Your task to perform on an android device: In the Atom app, I would like to set a timer for 7 AM for mindfulness so that I can develop the habit of daily session.
Image 0: 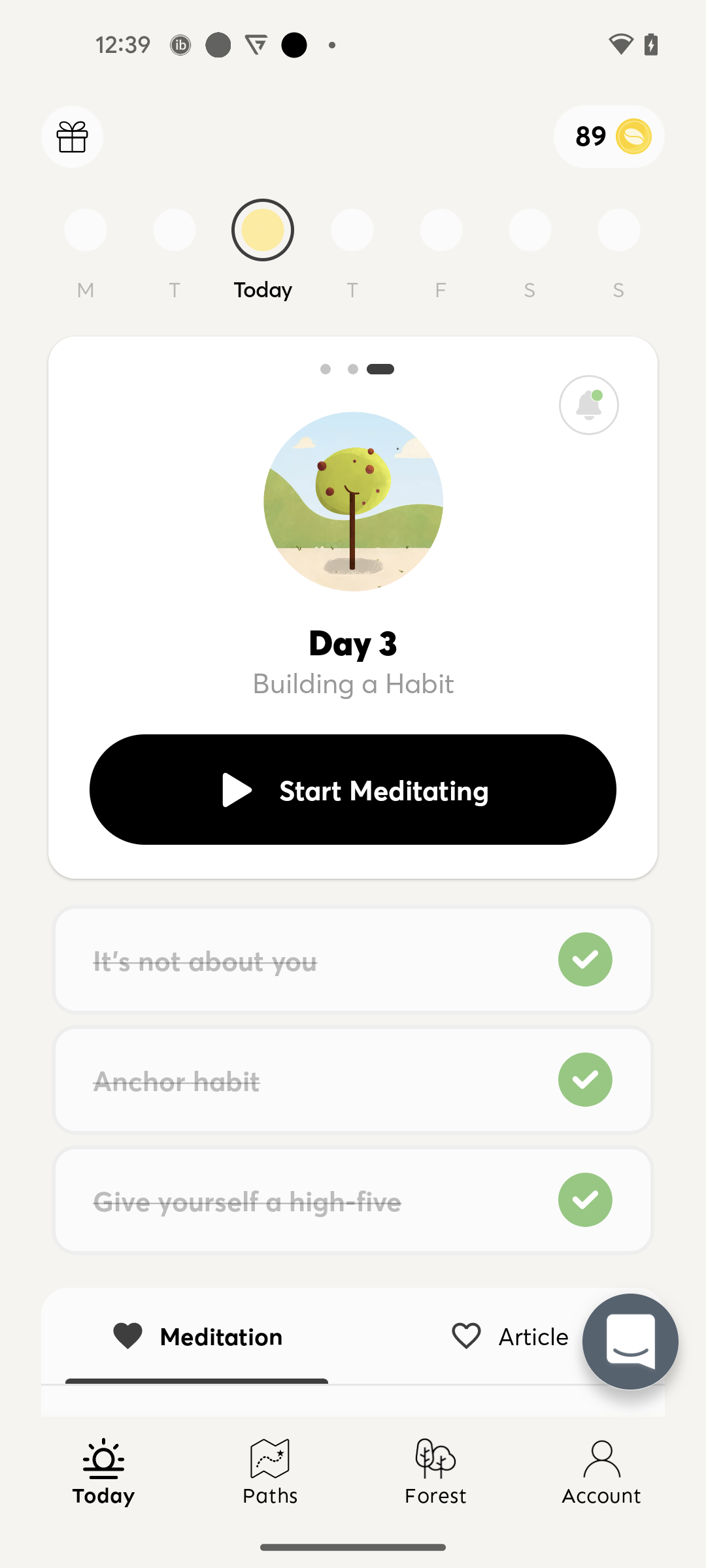
Go to the Account tab
Step 0: click (602, 1472)
Image 1: 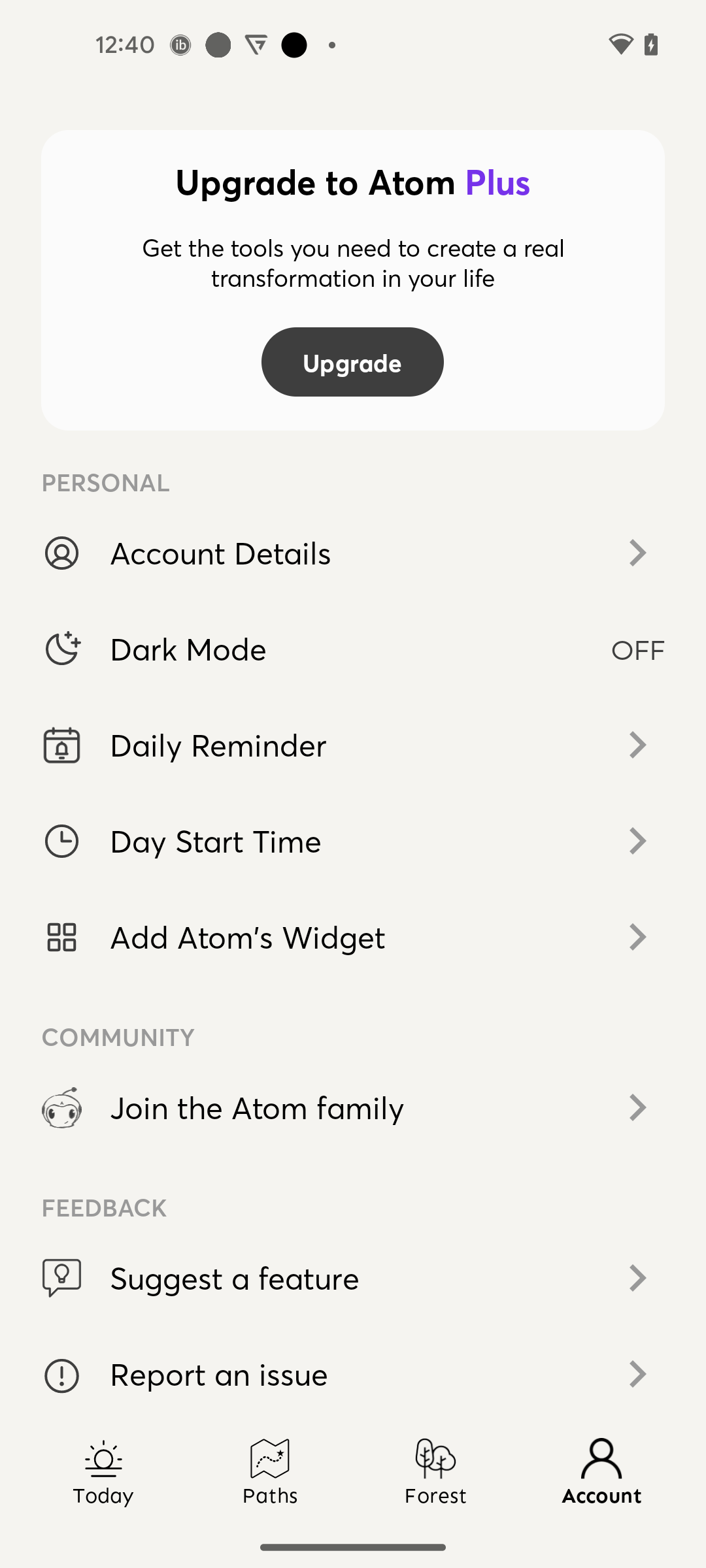
Click on the Day Start Time option
Step 1: click (629, 843)
Image 2: 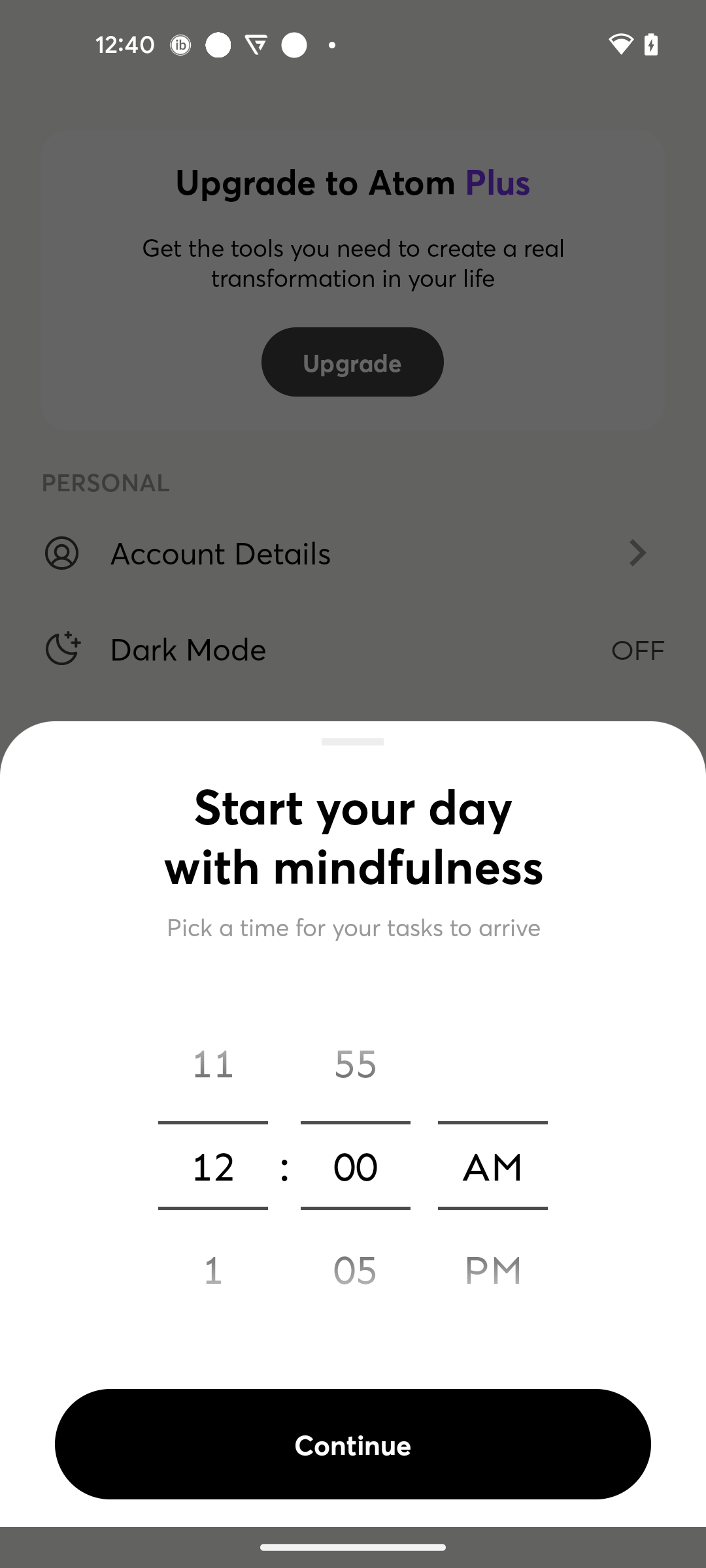
Set hours to 7
Step 2: scroll down
Image 3: 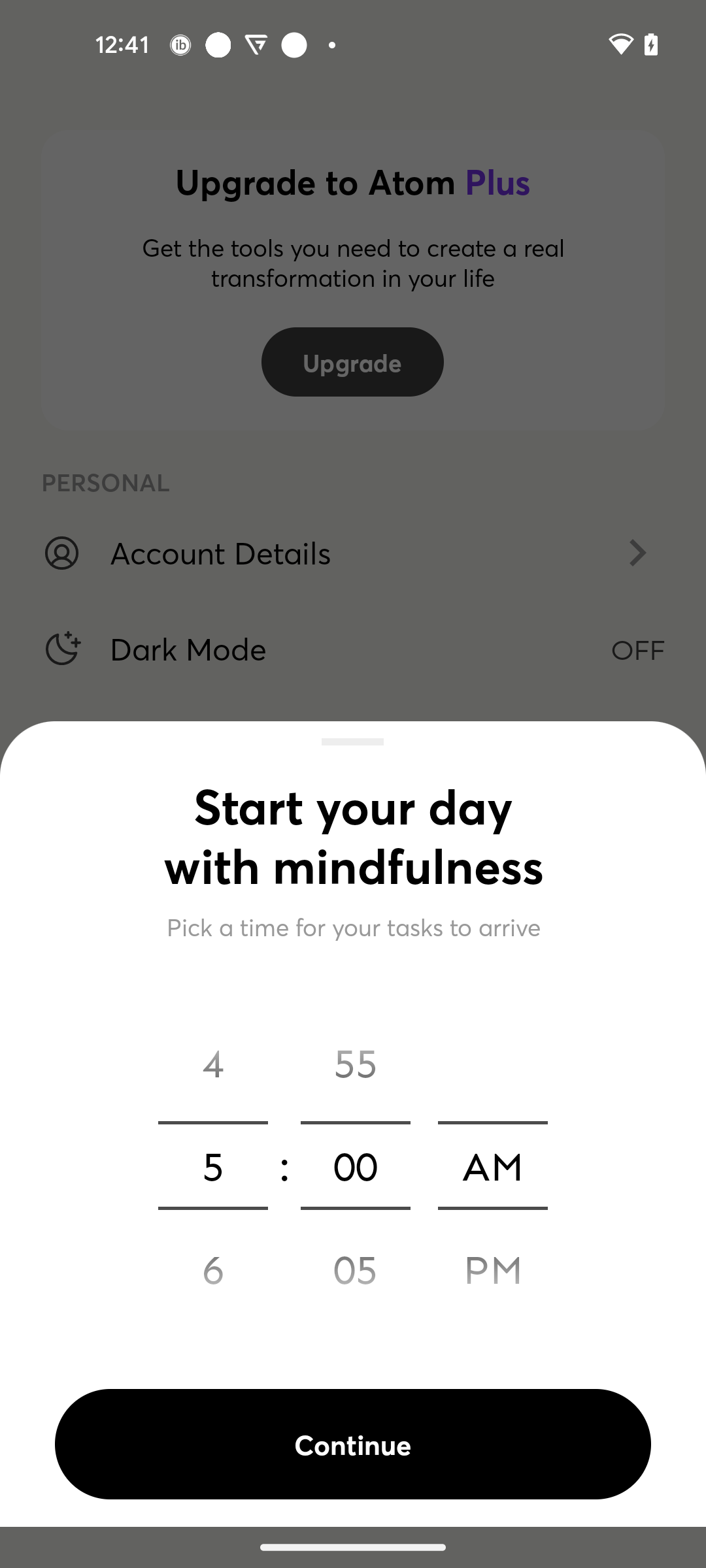
Set hours to 7
Step 3: scroll down
Image 4: 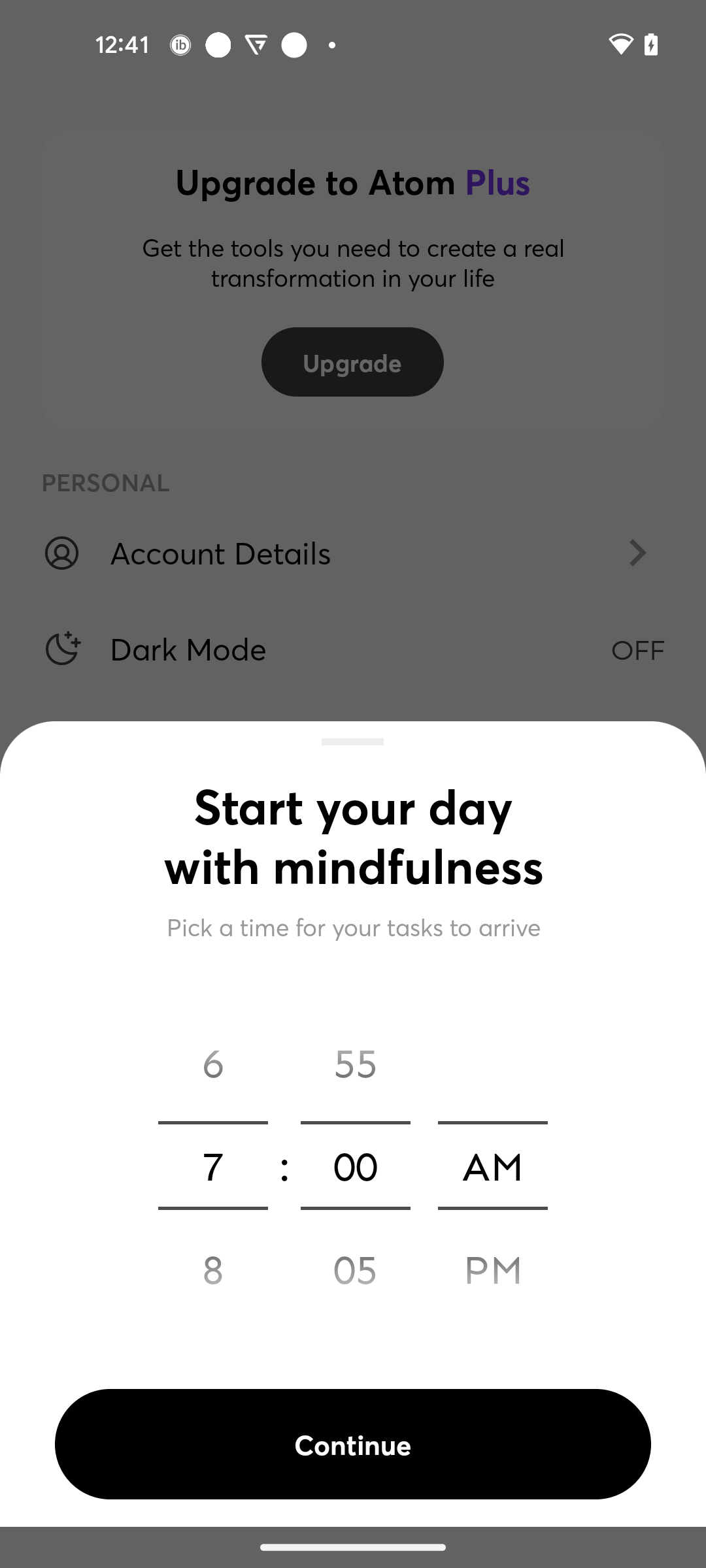
Click on the Continue button
Step 4: click (352, 1444)